Your task to perform on an android device: I want to buy a pair of sneakers for my son, so search for the sneakers for my son in the adidas app.
Image 0: 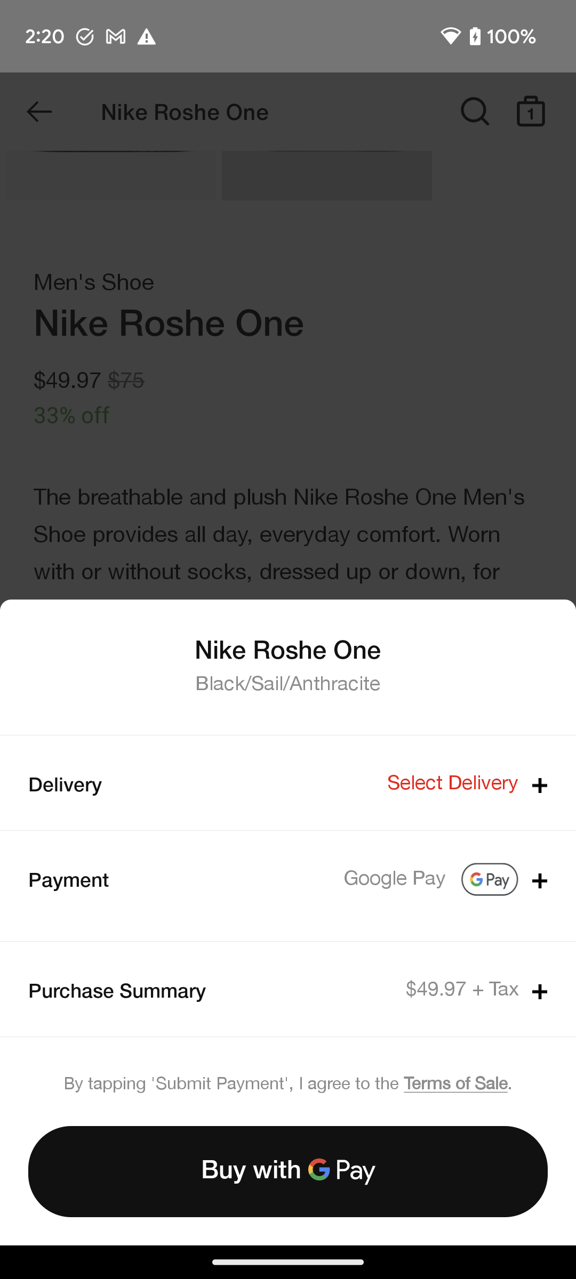
Open the adidas app.
Step 0: open app "adidas"
Image 1: 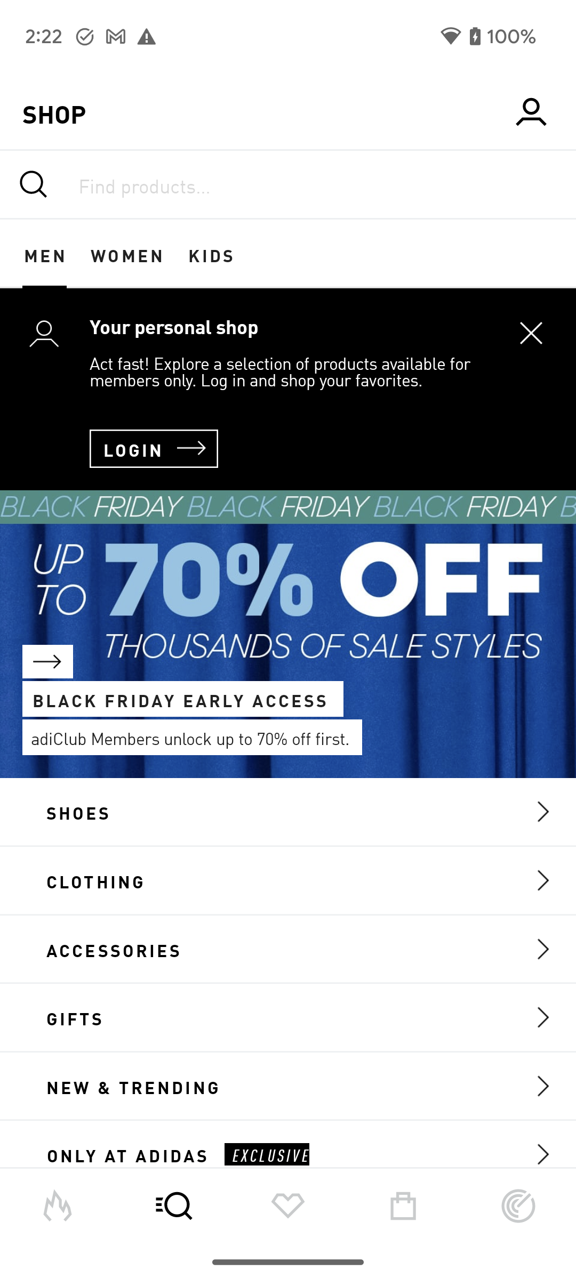
Click on the search bar at the top of the screen to search for the sneakers.
Step 1: click (288, 184)
Image 2: 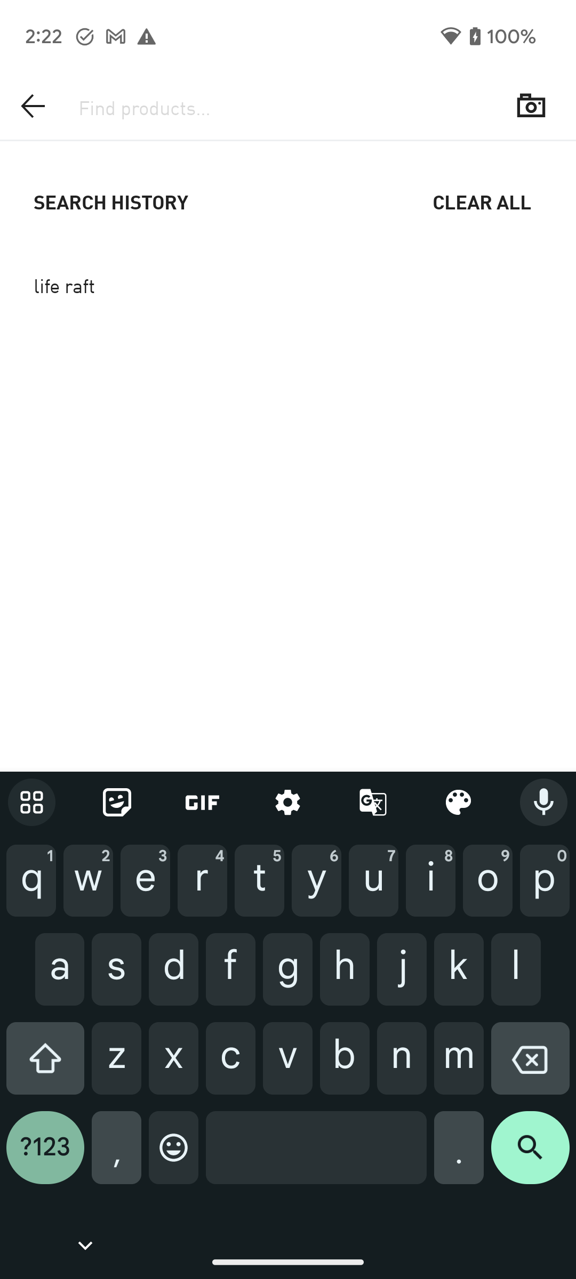
Type sneakers for men in the search bar to search for the sneakers.
Step 2: type "Sneakers for men"
Image 3: 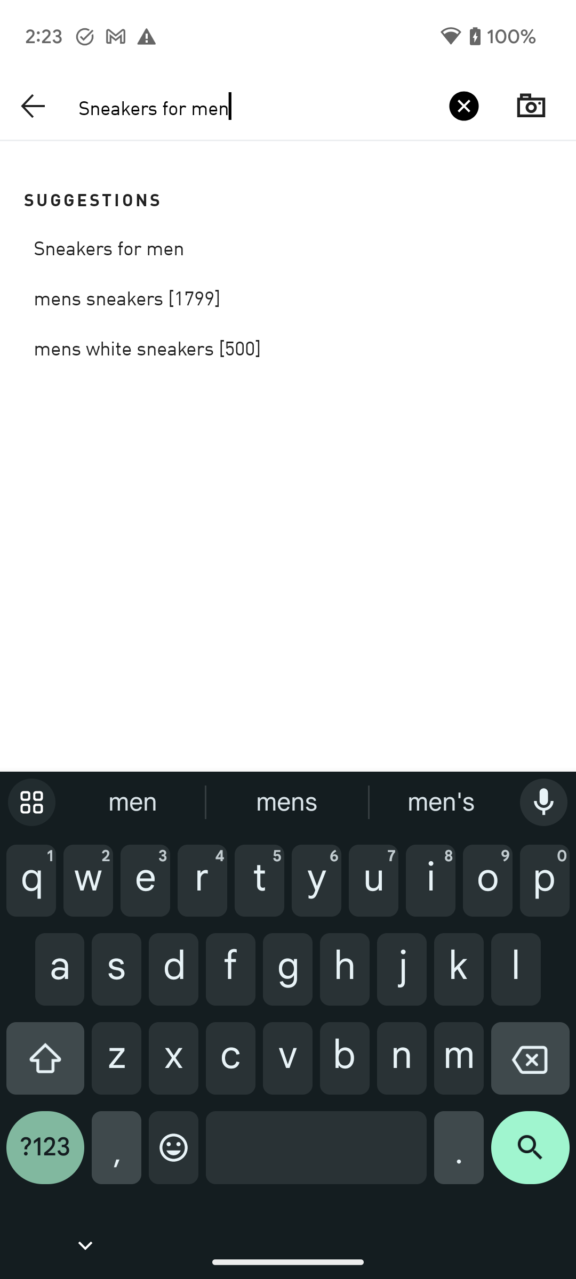
Click on the search icon at the bottom right corner of the screen to view the search result.
Step 3: click (530, 1156)
Image 4: 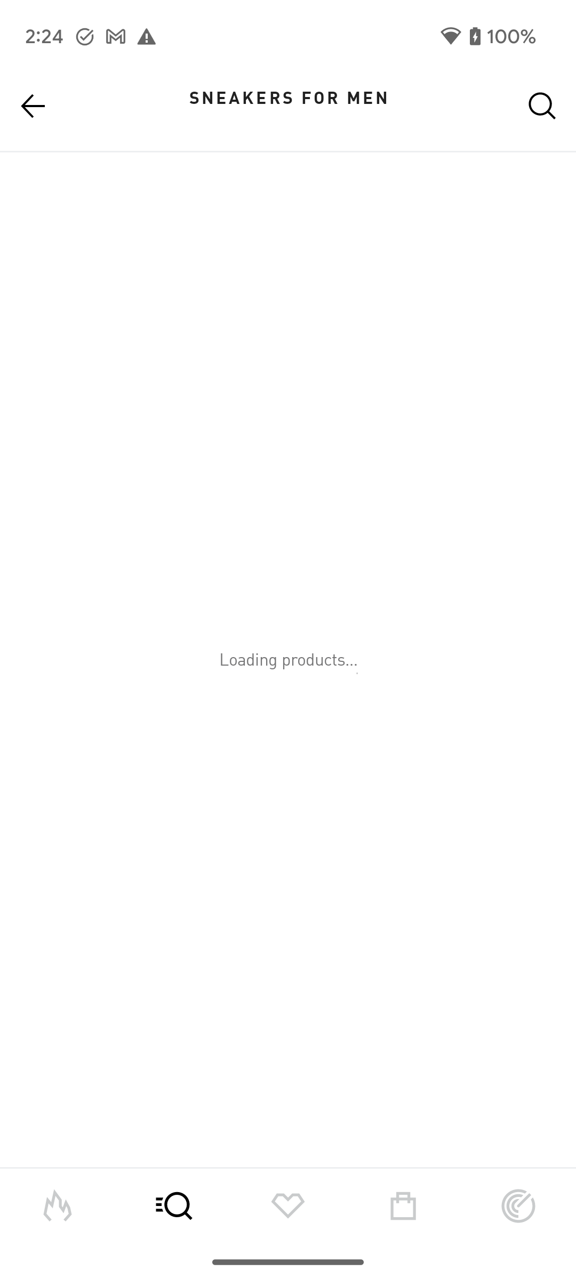
Click on the search icon at the bottom right corner of the screen to view the search result.
Step 4: wait